Your task to perform on an android device: Go to the settings and turn on the notification for Delete.
Image 0: 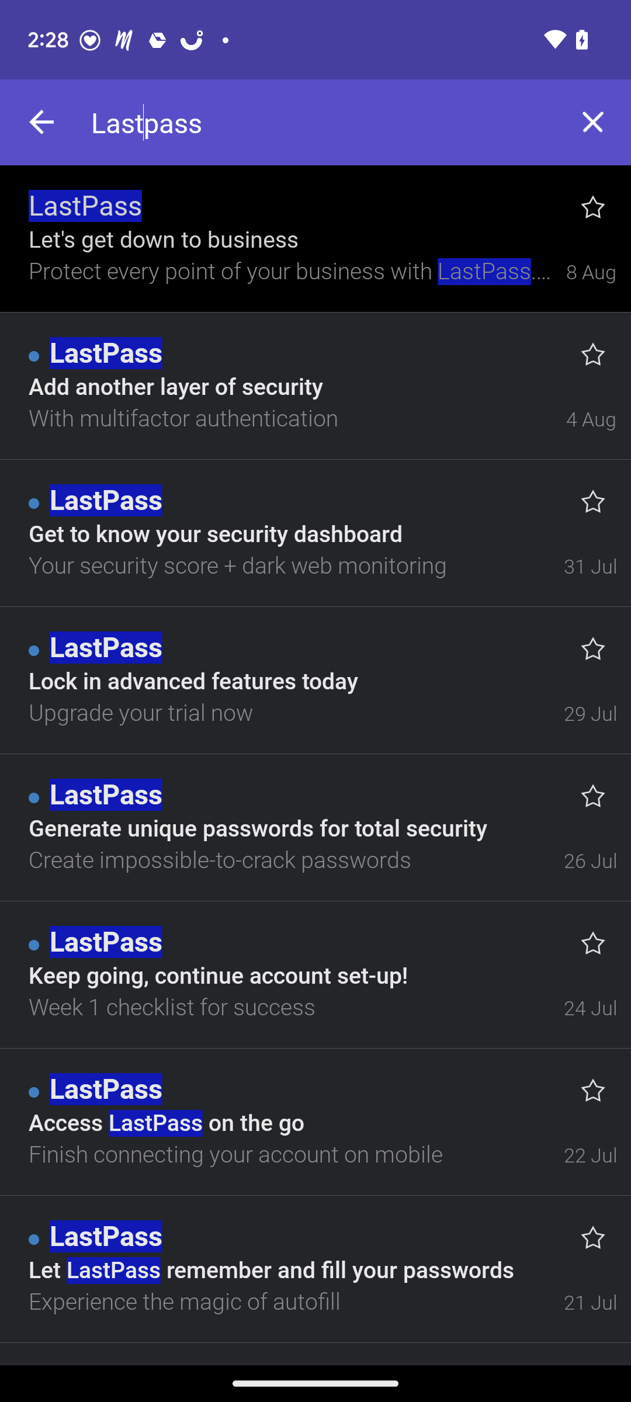
Go back to the previous screen.
Step 0: press back button
Image 3: 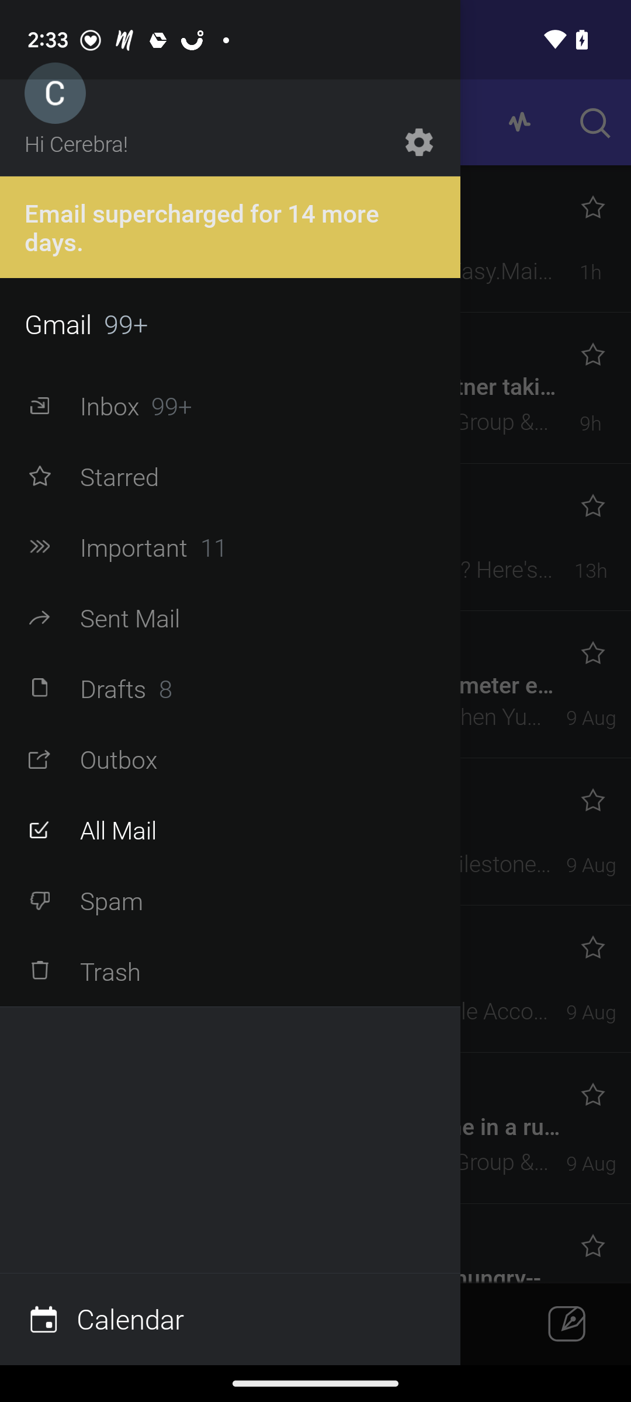
click on the settings icon on the top right of the list.
Step 3: click (418, 142)
Image 4: 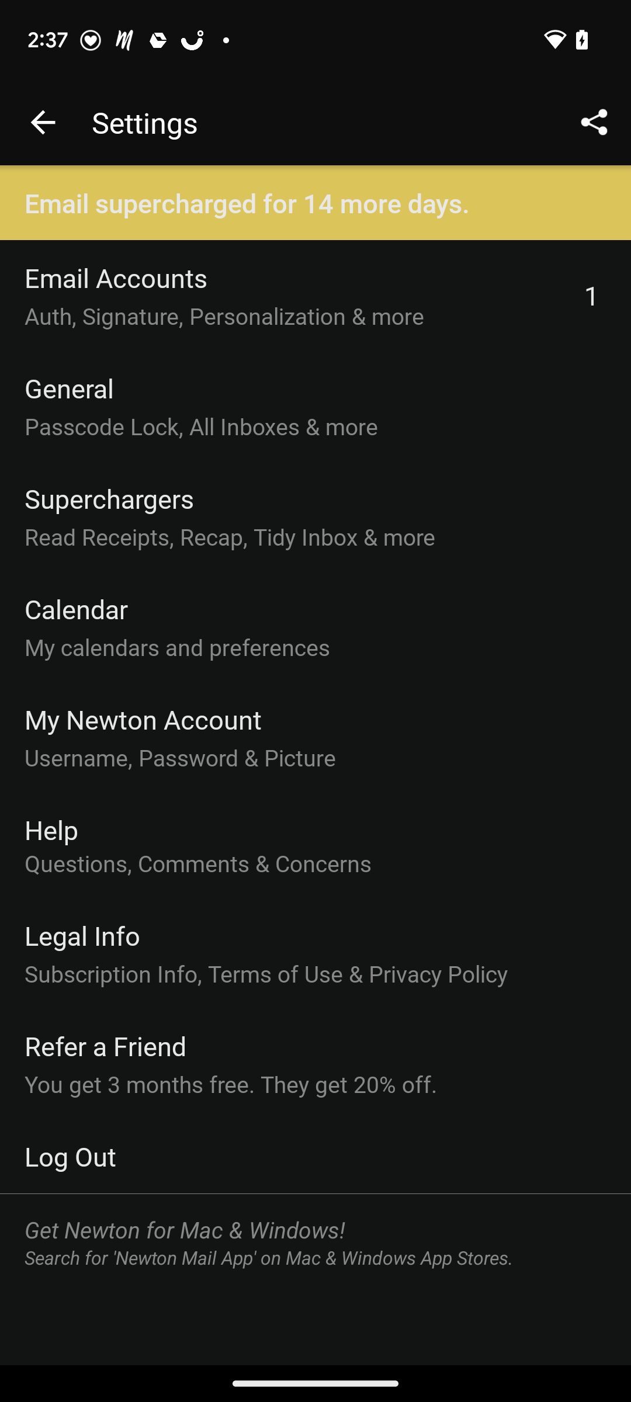
Click on general option
Step 4: click (201, 426)
Image 5: 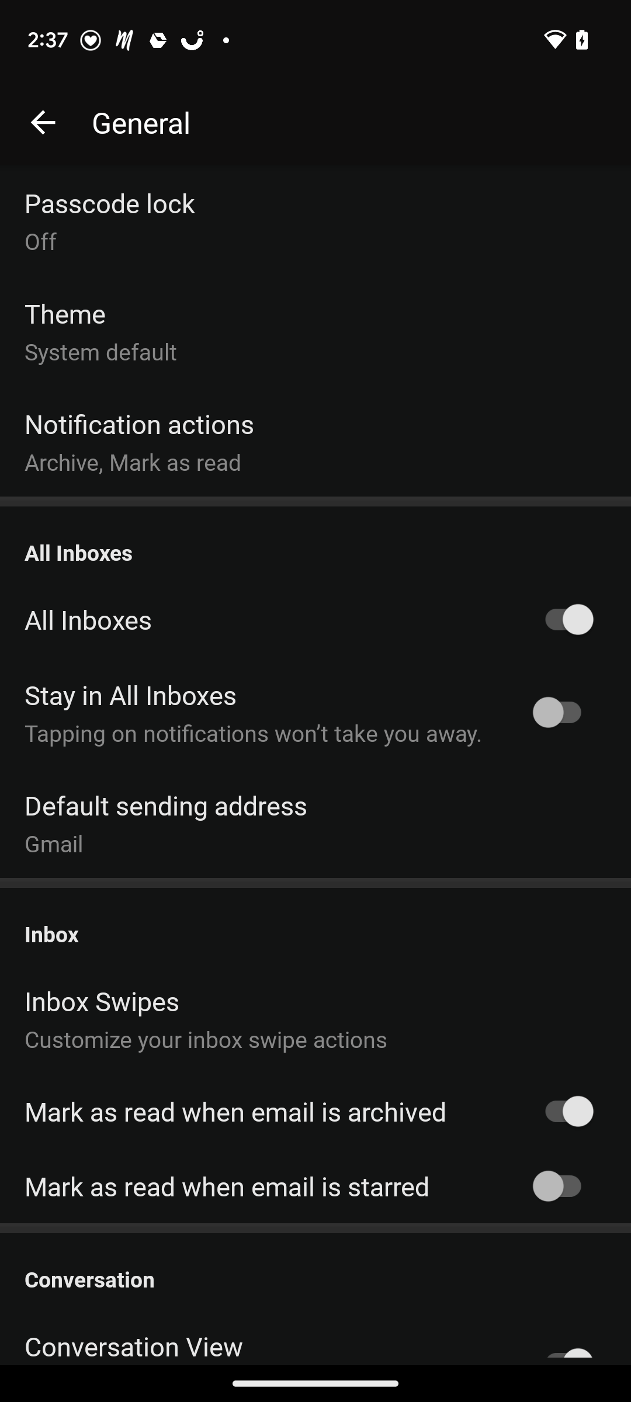
click on the notification actions.
Step 5: click (139, 424)
Image 6: 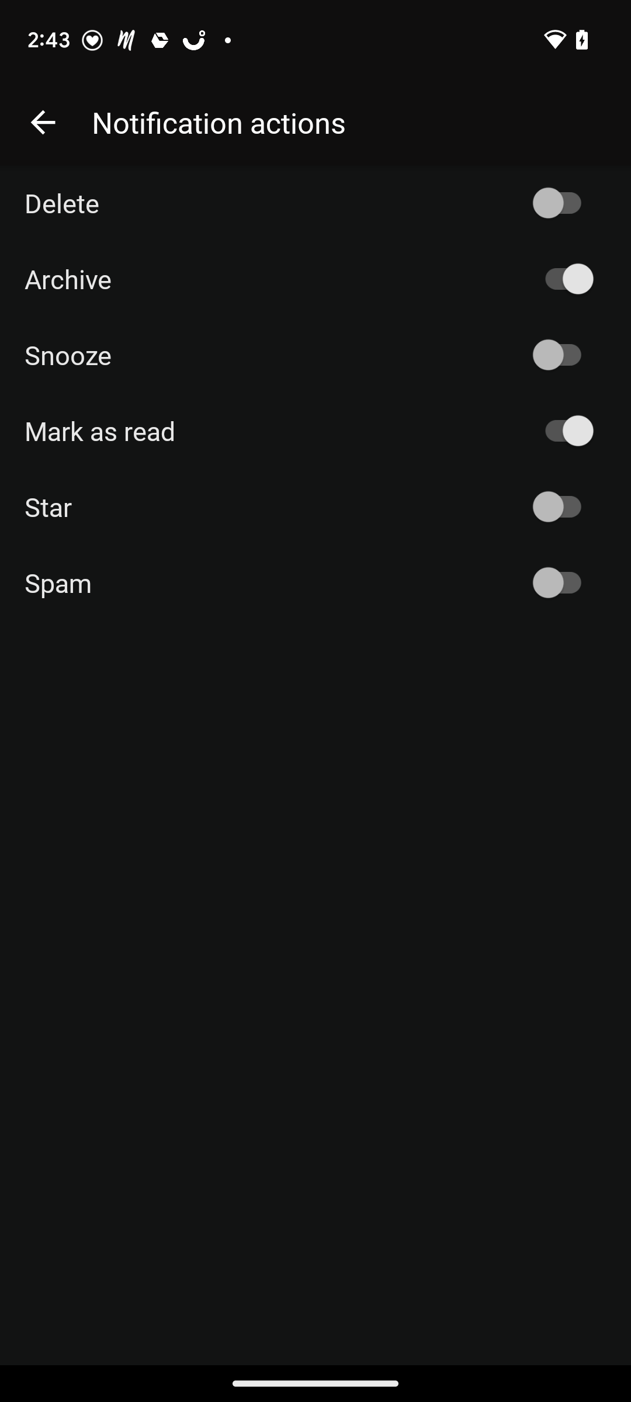
Click on the toggle button to delete.
Step 6: click (563, 203)